Your task to perform on an android device: In the Spotify app , Open the Punjabi 101 playlist in the Pop genre .
Image 0: 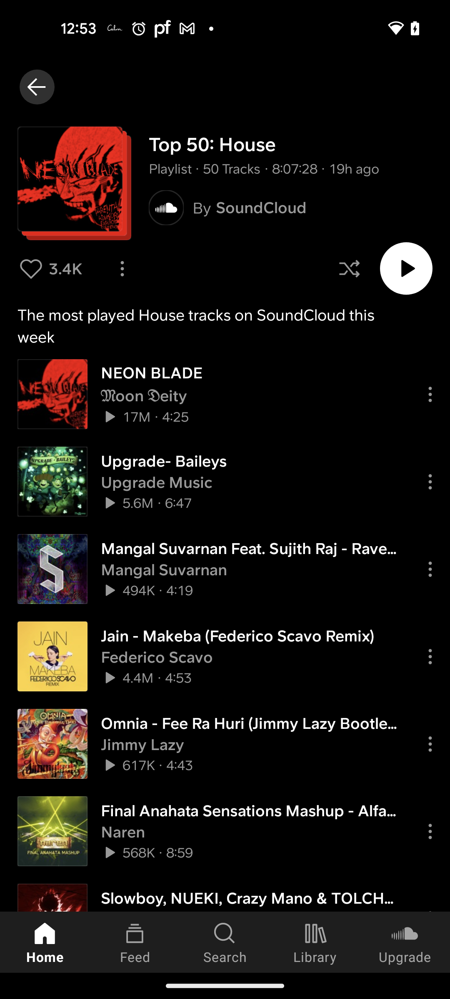
Open the Spotify app
Step 0: open app "Spotify"
Image 1: 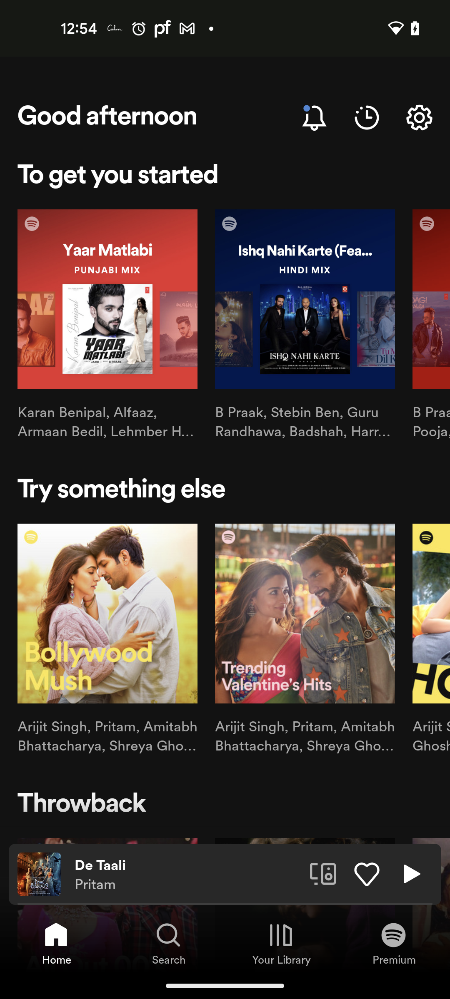
Go to the search section
Step 1: click (168, 935)
Image 2: 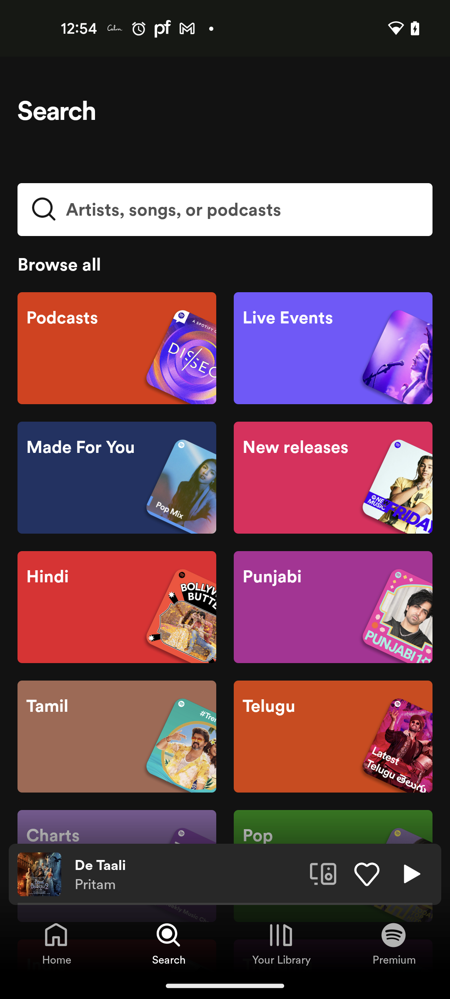
Scroll up for Pop Genre
Step 2: scroll down
Image 3: 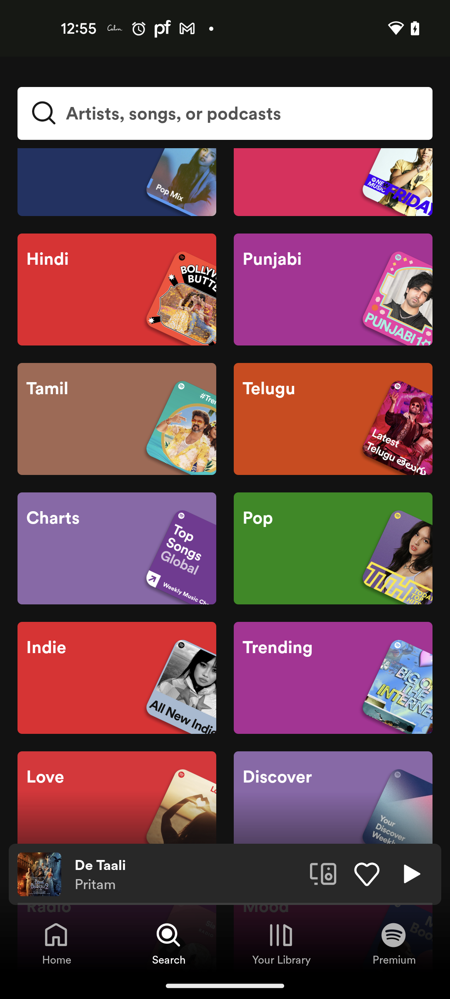
Select the POP Genre
Step 3: click (301, 548)
Image 4: 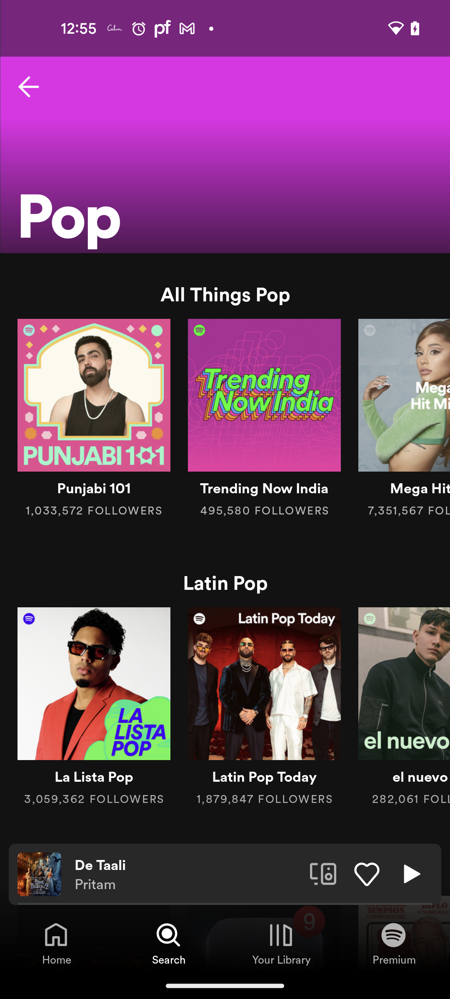
Click on the Punjabi 101 playlist
Step 4: click (94, 421)